Your task to perform on an android device: Reset the current stop watch to 0
Image 0: 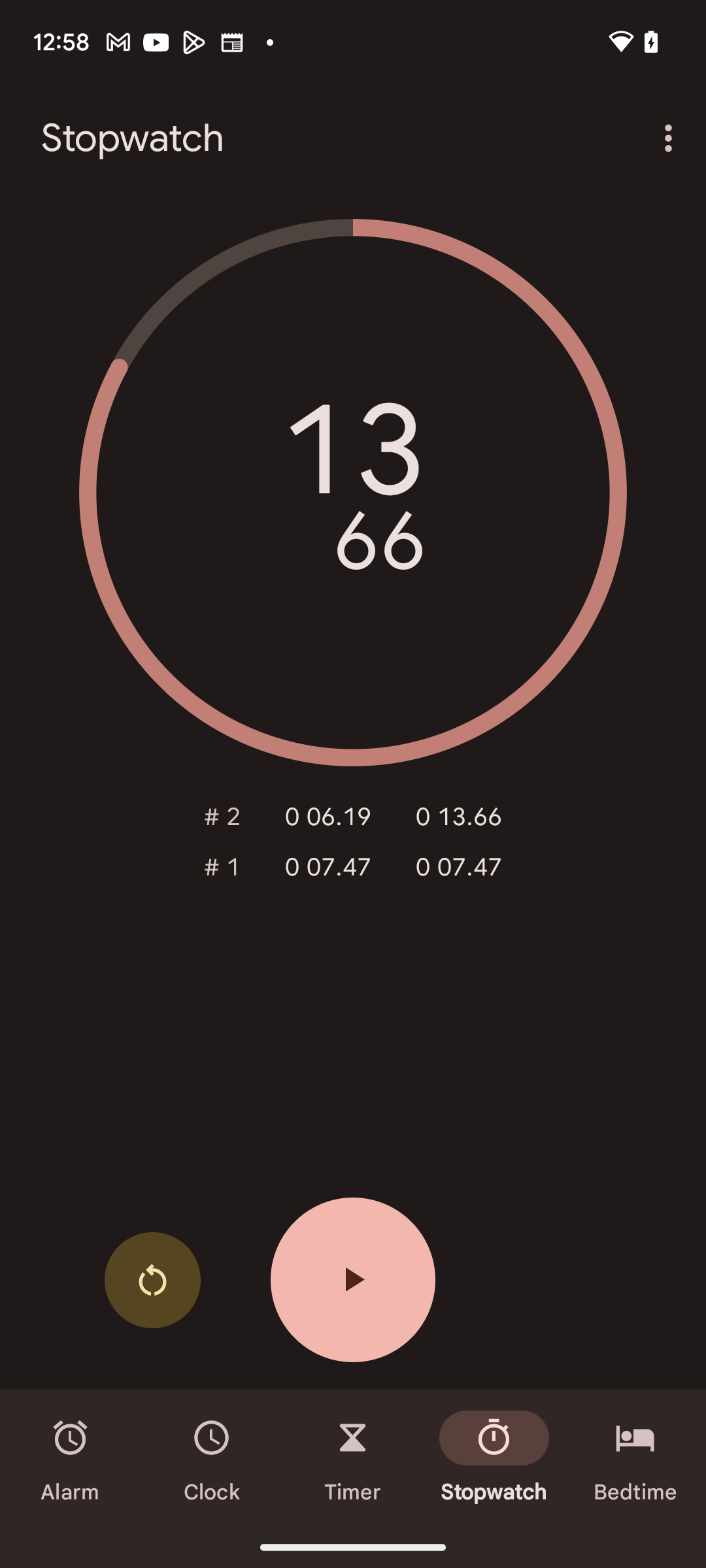
click on the reset button at the bottom left of the screen
Step 0: click (152, 1280)